Your task to perform on an android device: I want to save this document with the title Old Project
Image 0: 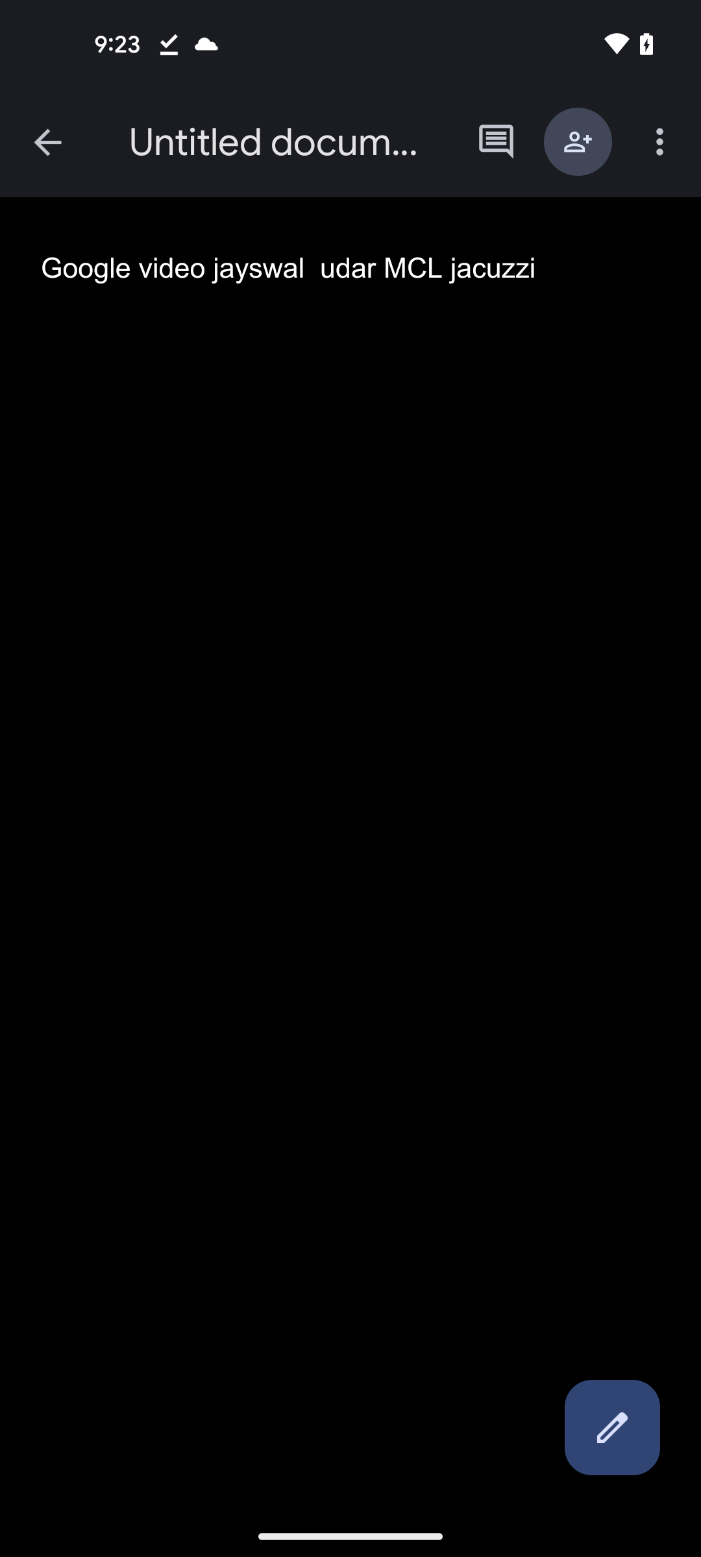
click on the title section at the top of the screen
Step 0: click (275, 142)
Image 1: 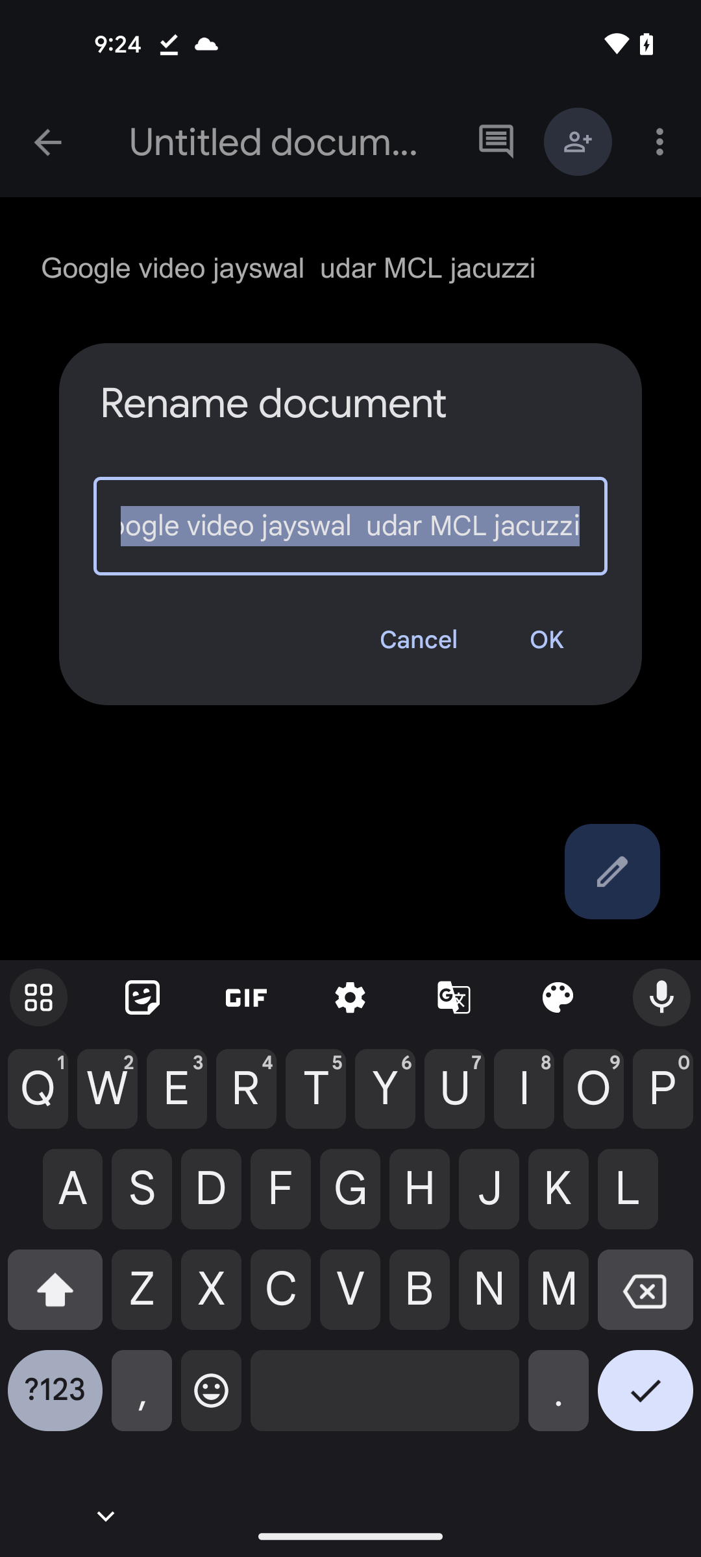
type Old Project
Step 1: type "Old Project"
Image 3: 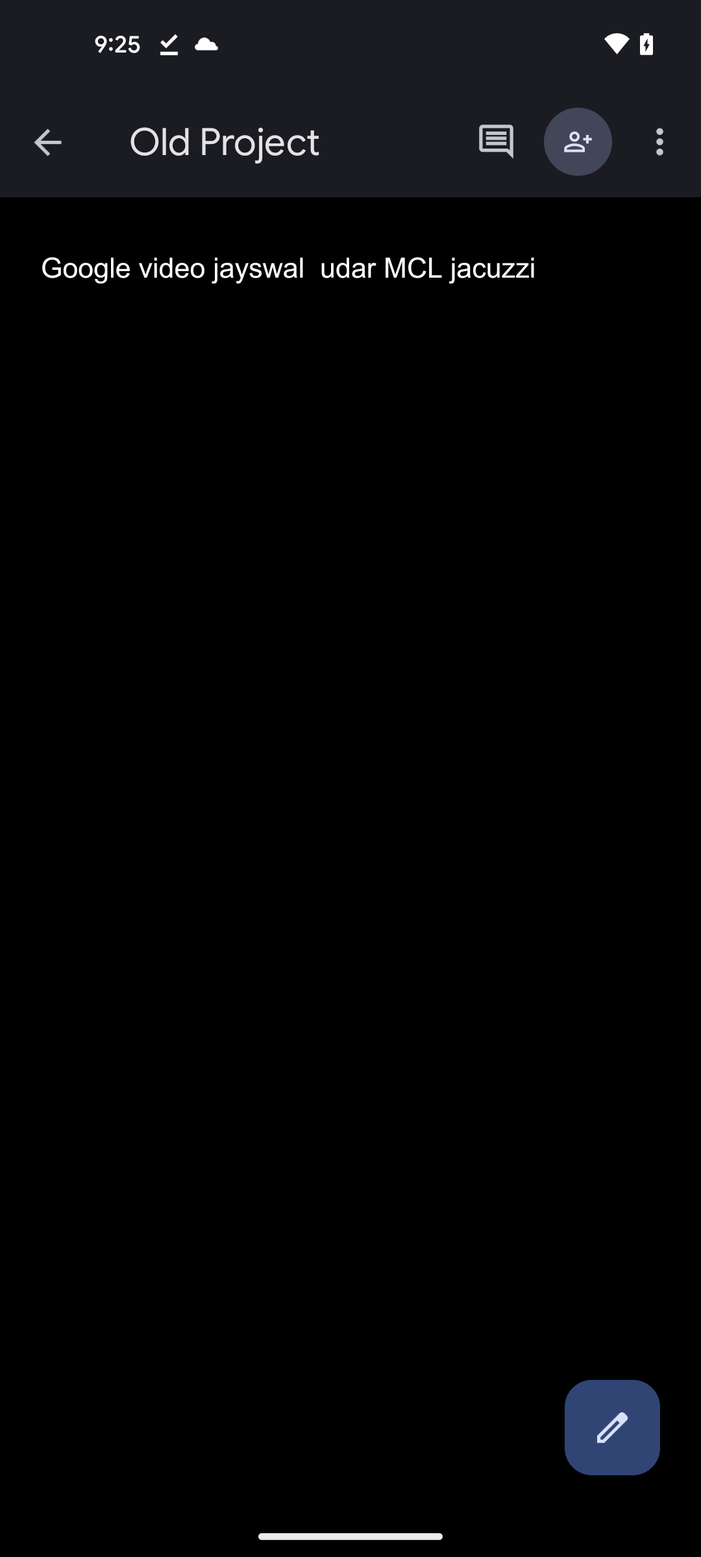
click on back arrow icon to save this document
Step 3: click (47, 142)